Your task to perform on an android device: I want to buy a pair of 42-size sports shoes, so search for the 42-size sports shoes for me in the ASOS app.
Image 0: 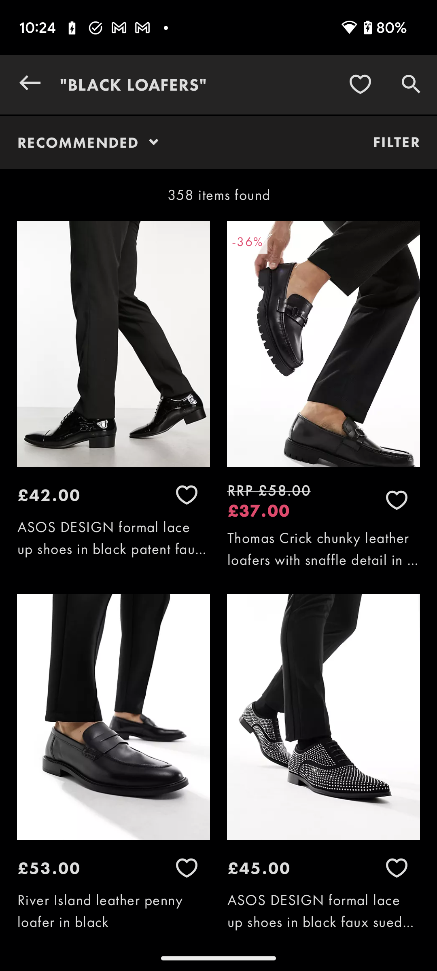
Click on the search icon at the top right corner of the screen to search for the shoes
Step 0: click (411, 85)
Image 1: 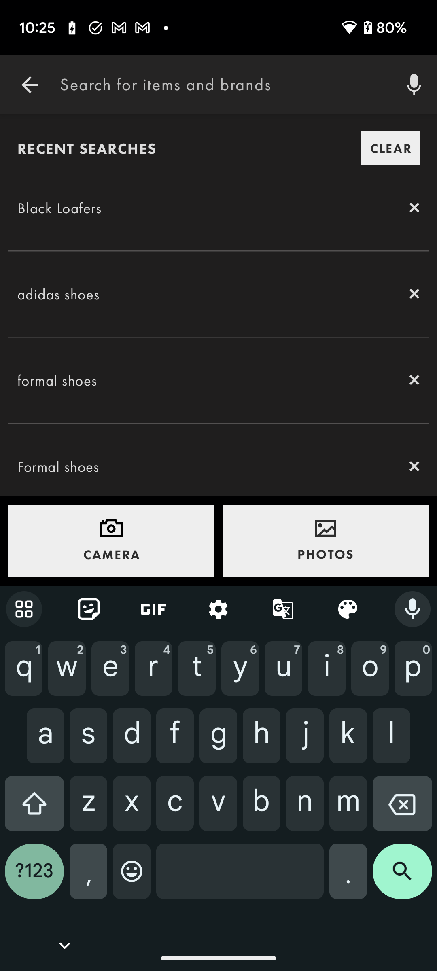
Type 42-size sports shoes in the search bar
Step 1: type "42-size sports shoes"
Image 2: 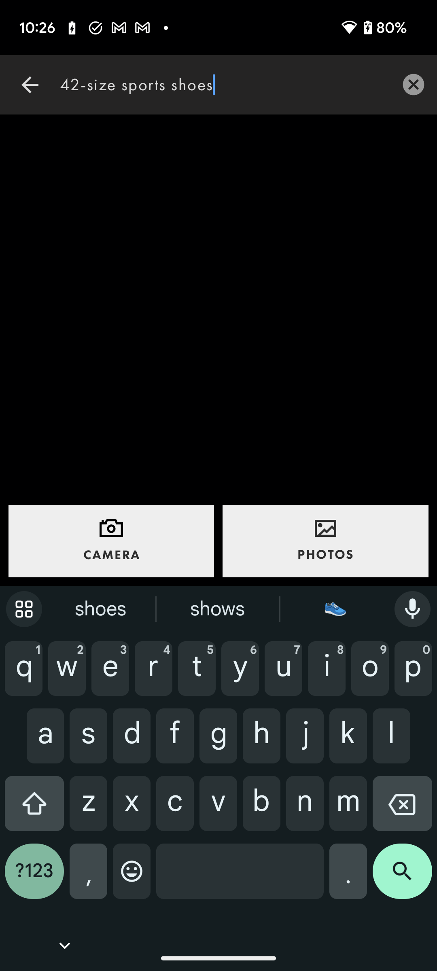
Click on the search icon at the bottom right corner of the screen to view the search result
Step 2: click (402, 878)
Image 3: 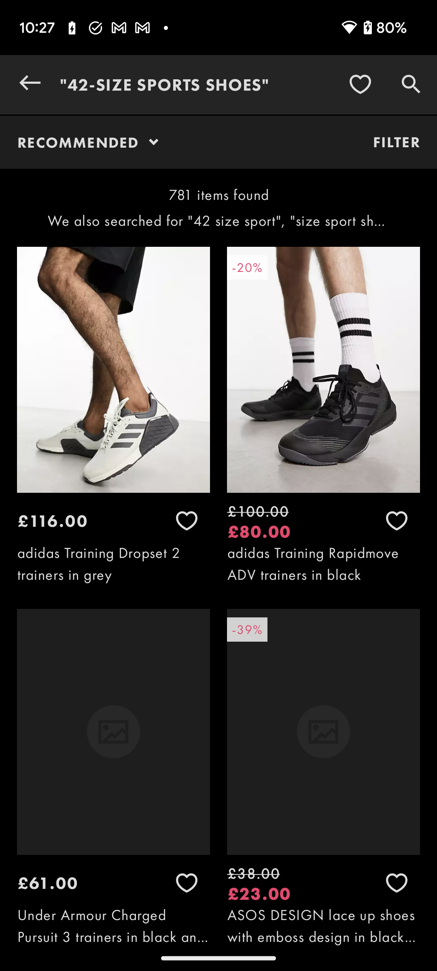
Click on the search icon at the bottom right corner of the screen to view the search result
Step 3: wait